Your task to perform on an android device: It seems great from the profile, but I want to know more about the specifics using the Omio app, so I want to check the information for the first train after 9 a.m.
Image 0: 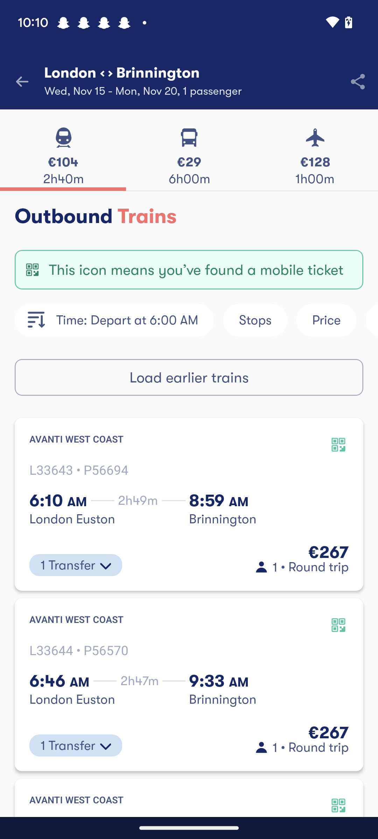
Click on the sort section
Step 0: click (135, 320)
Image 1: 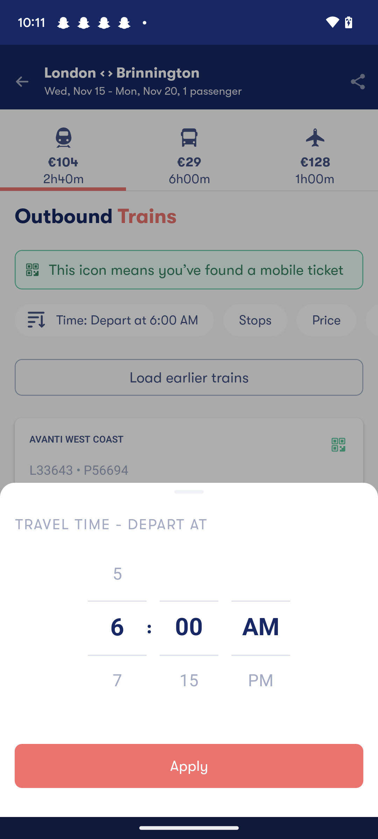
Swipe up to the hour to 9
Step 1: scroll down
Image 2: 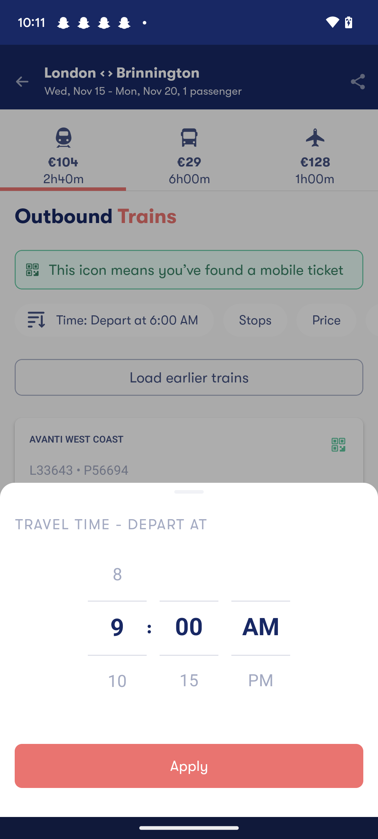
Click on the apply button
Step 2: click (189, 766)
Image 3: 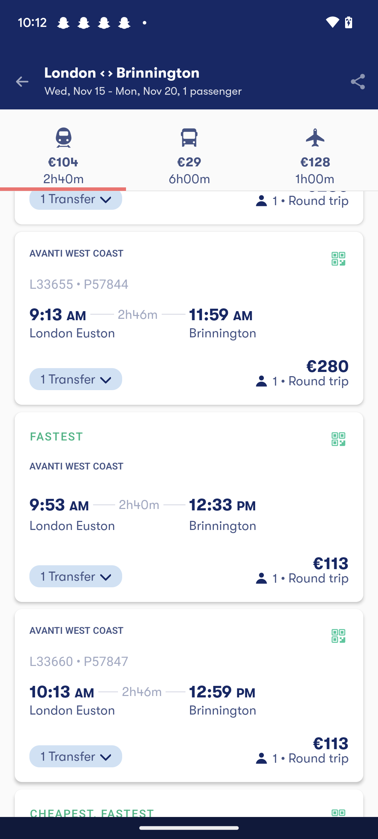
Open the 9:13 AM departure time train
Step 3: click (189, 318)
Image 4: 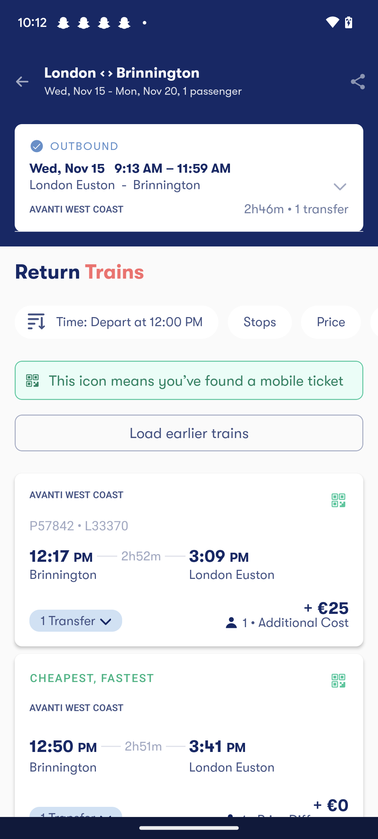
Click on the drop down icon
Step 4: click (189, 177)